Your task to perform on an android device: Add the sofa set by Earthwood-Jamaica Dark Grey five-seater to my wishlist on the ShopClues app.
Image 0: 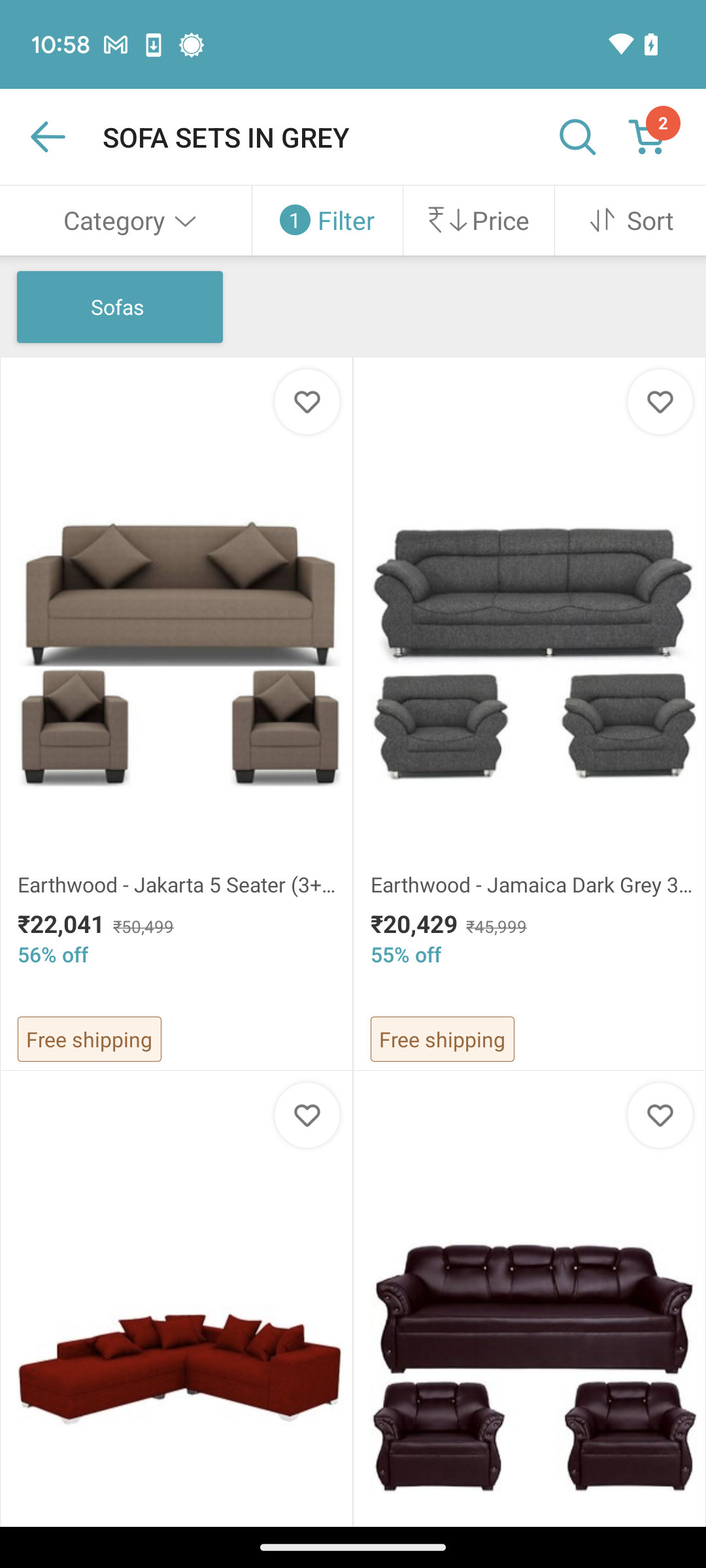
Click on the Earthwood-Jamaica Dark Grey five-seater.
Step 0: click (533, 654)
Image 1: 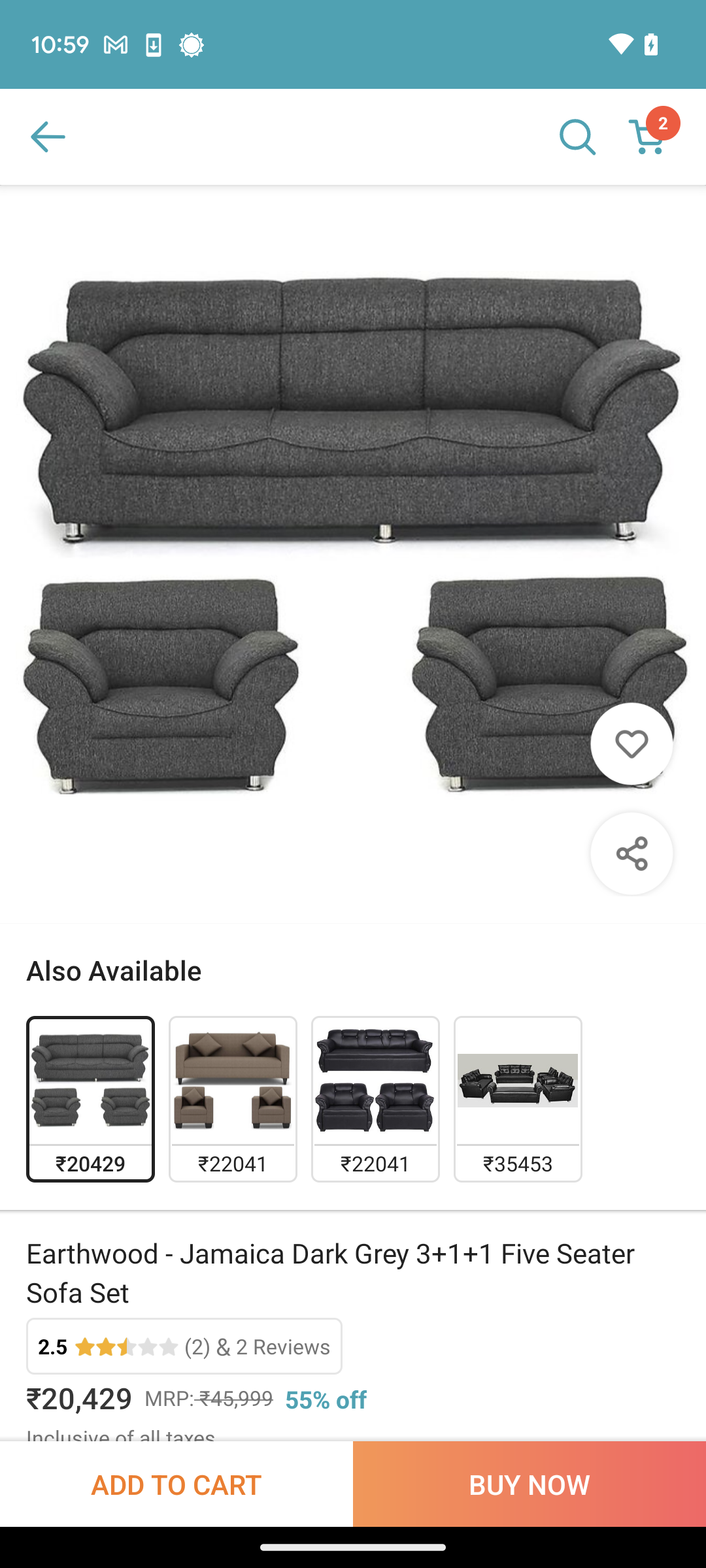
Click on the heart icon at the right side of the product images.
Step 1: click (533, 654)